Your task to perform on an android device: In the Calendar app, change the reminder time for the event from 30 minutes to 15 minutes.
Image 0: 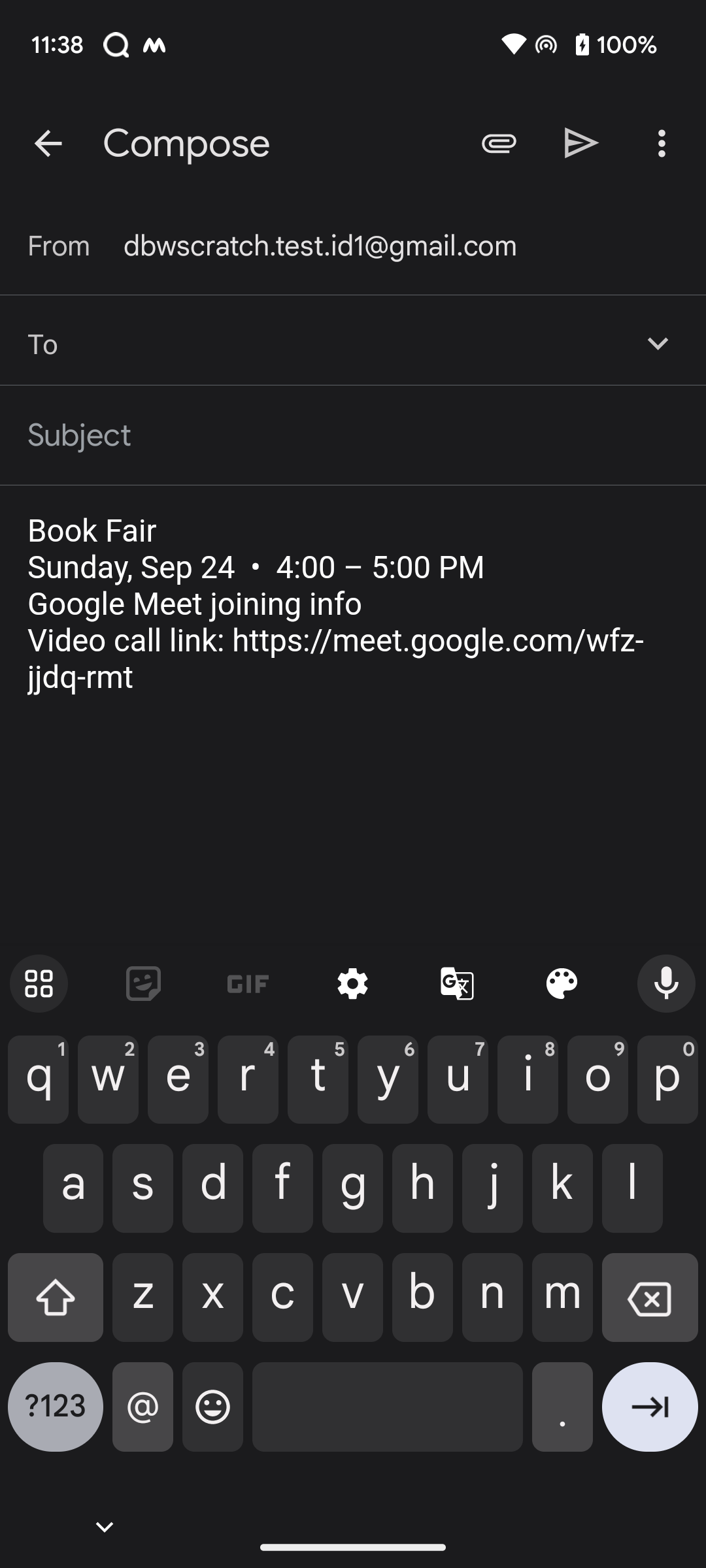
Open the calendar app.
Step 0: open app "Calendar"
Image 1: 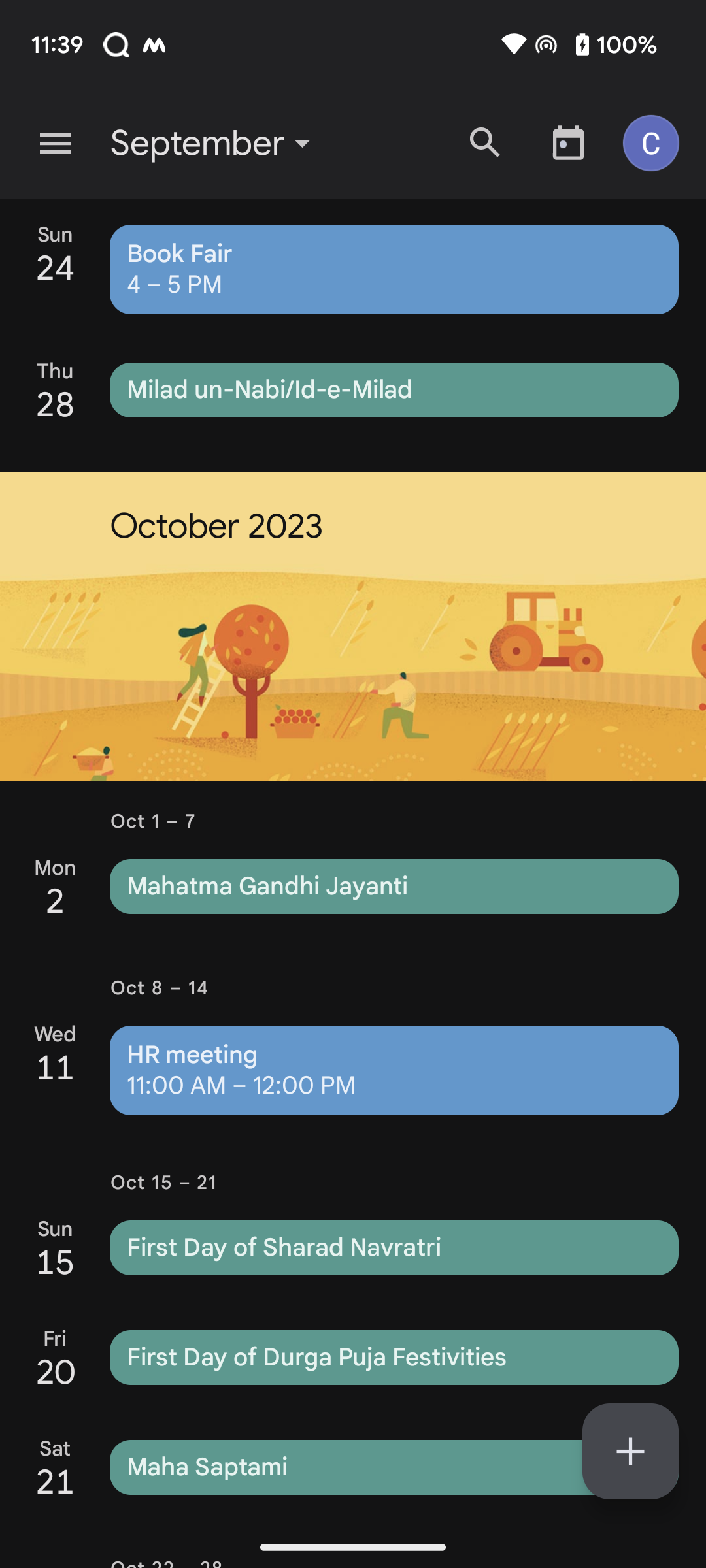
Click on the book fair event.
Step 1: click (394, 269)
Image 2: 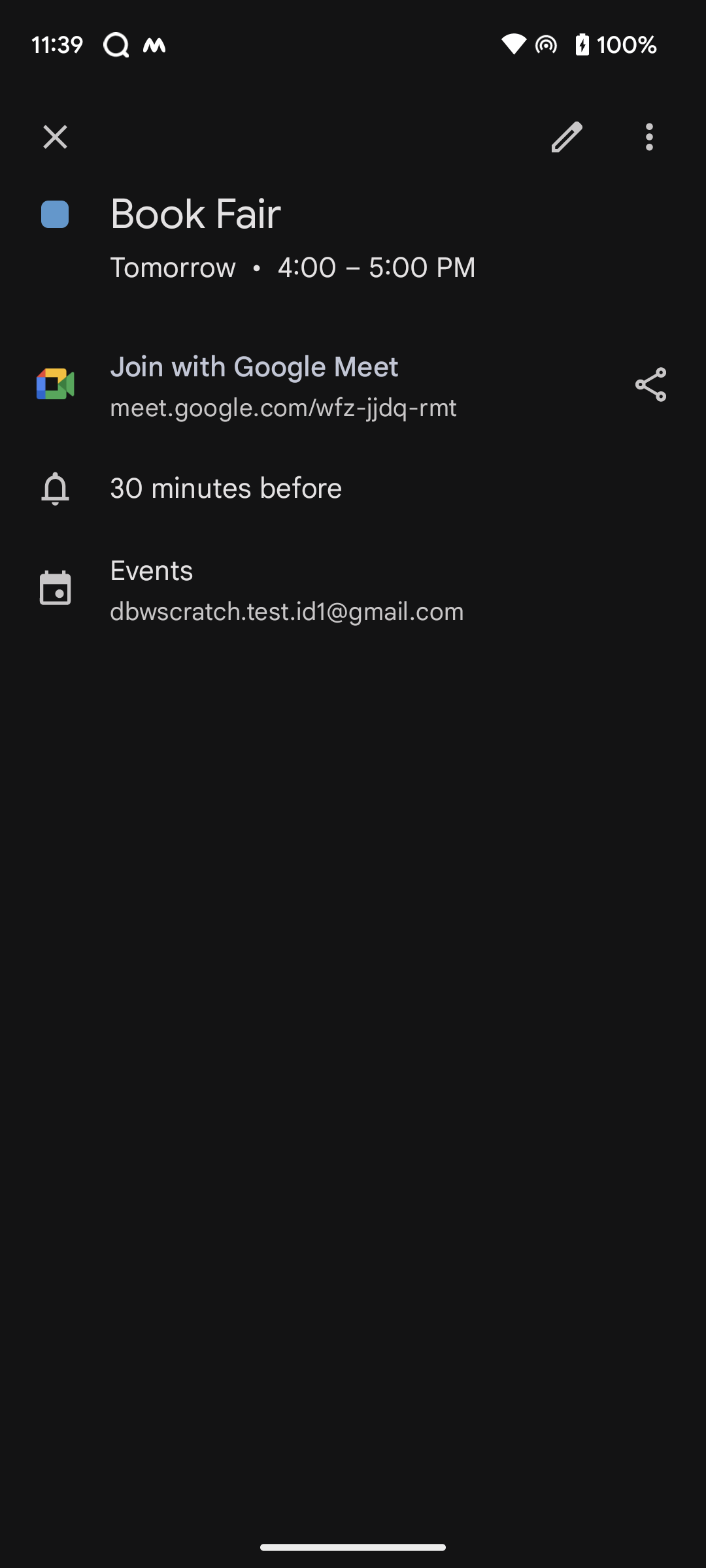
Click on the edit icon at the top right corner of the screen.
Step 2: click (567, 137)
Image 3: 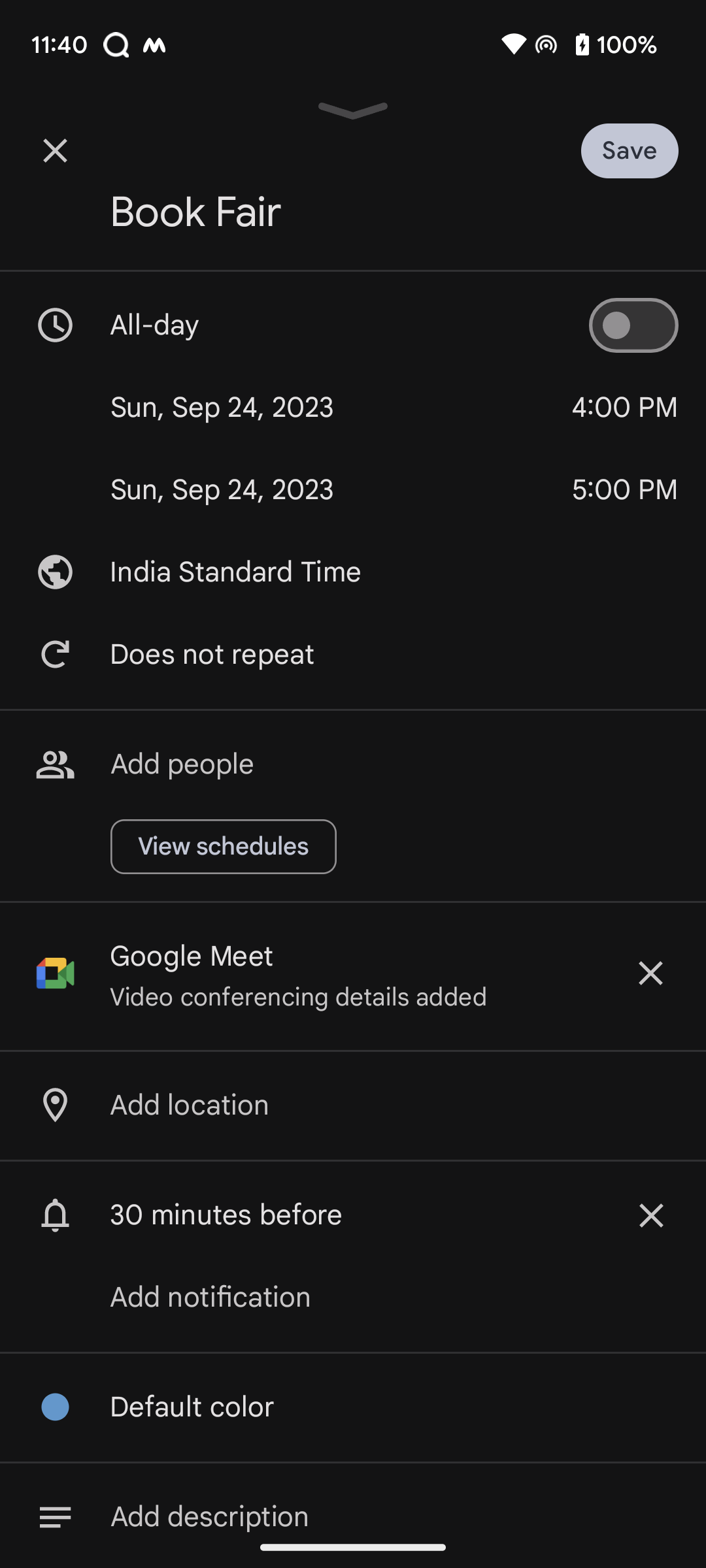
Click on the add notification option at the bottom of the screen.
Step 3: click (210, 1297)
Image 4: 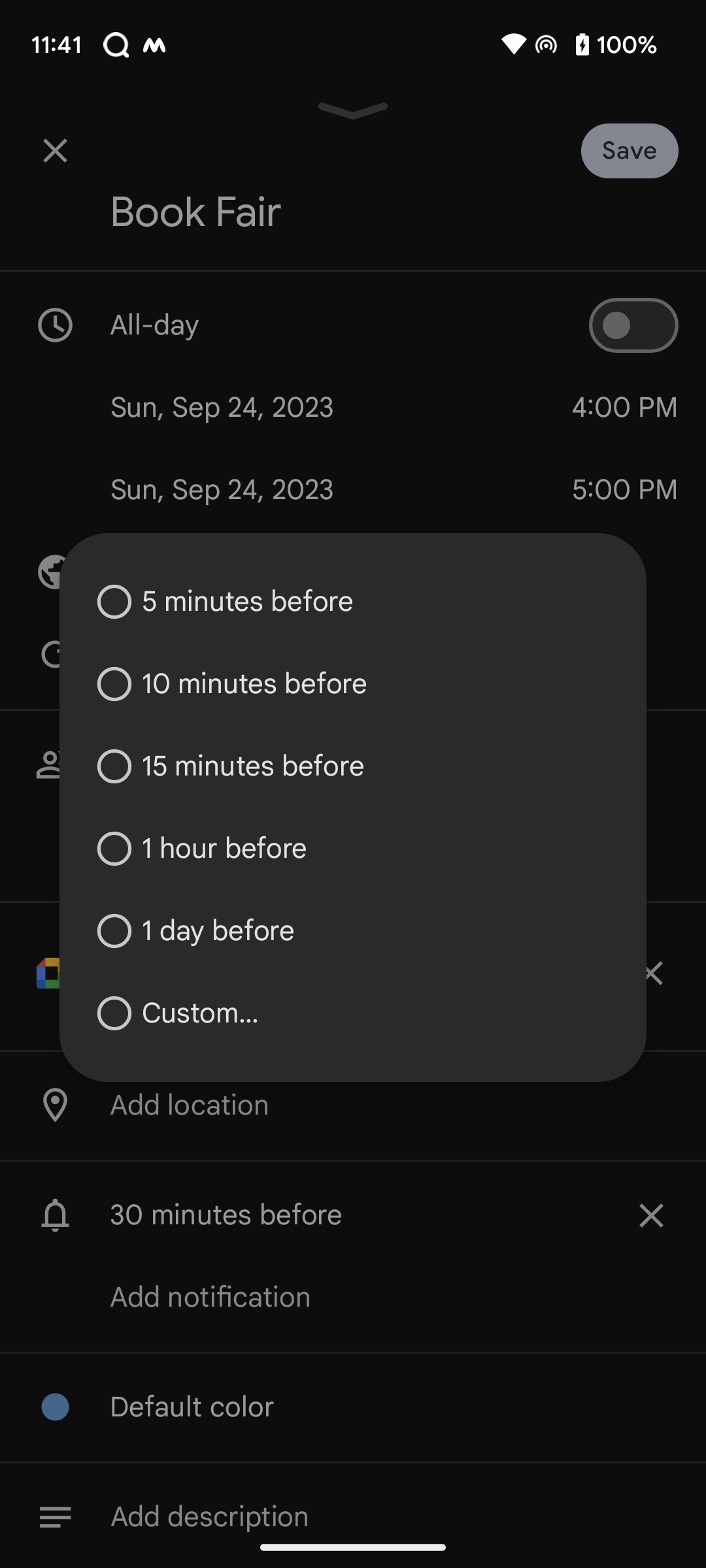
Select the 15 minutes option on the pop-up list.
Step 4: click (226, 766)